Your task to perform on an android device: Write a "Awesome Dish" rating for a barbecue salad in the Kitchen stories app to encourage others to download it, try it, and love it. 
Image 0: 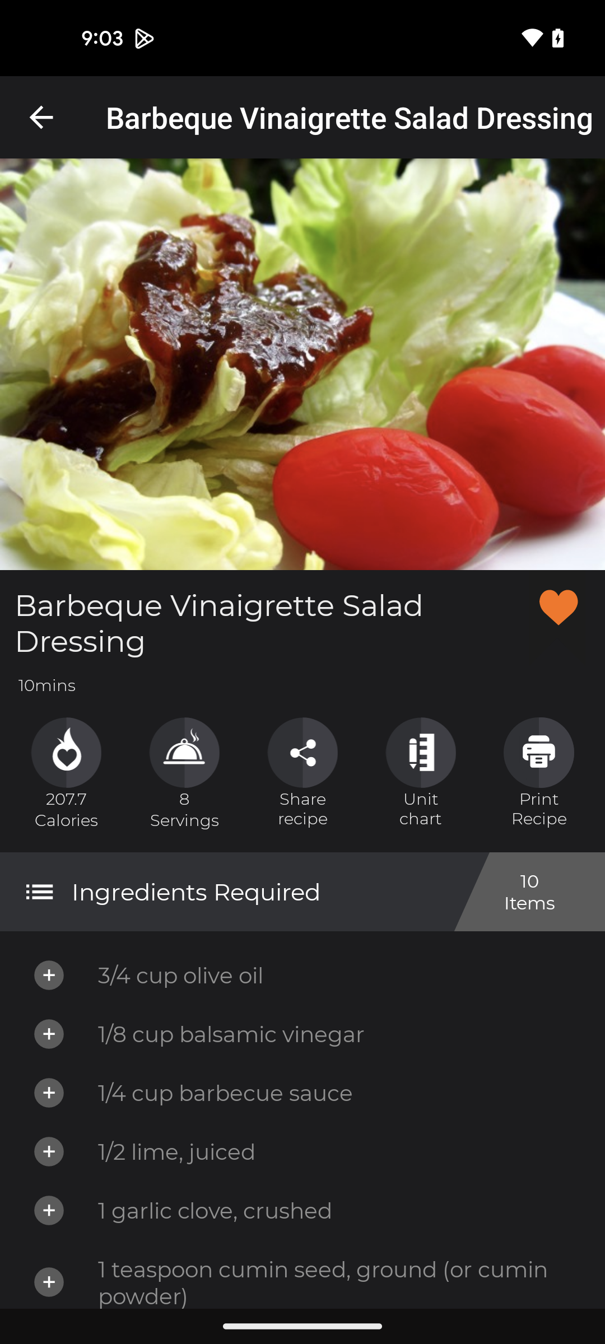
Open Kitchen Stories app
Step 0: open app "Kitchen Stories"
Image 1: 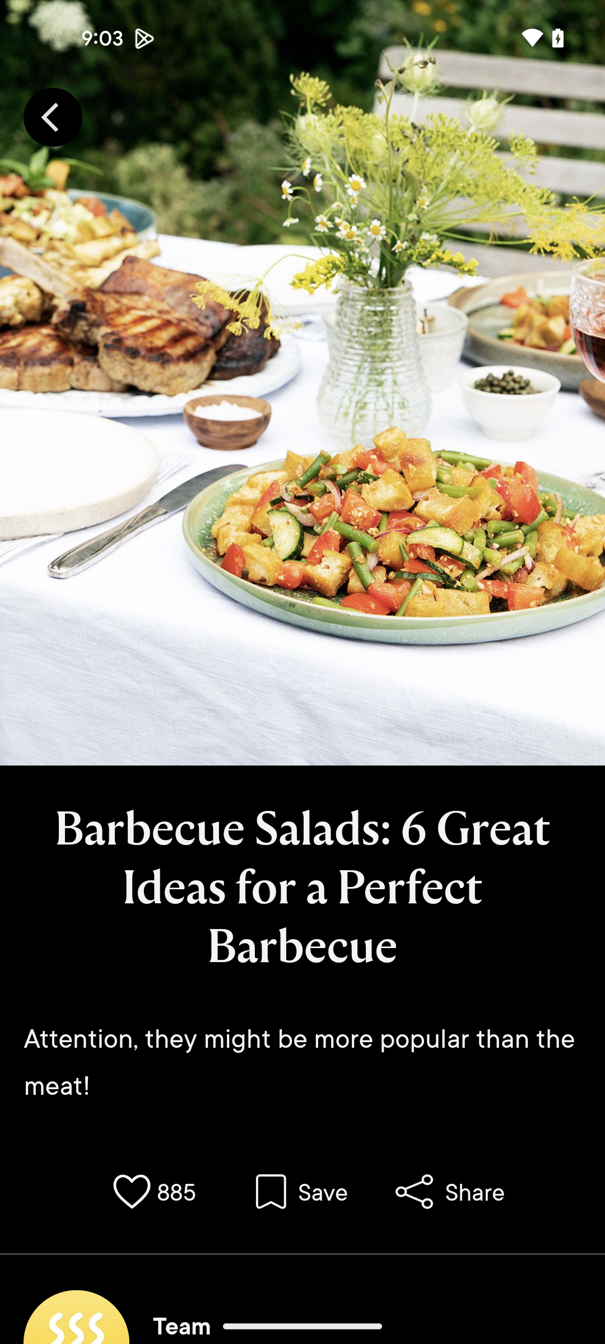
Swipe up to write a review
Step 1: scroll down
Image 2: 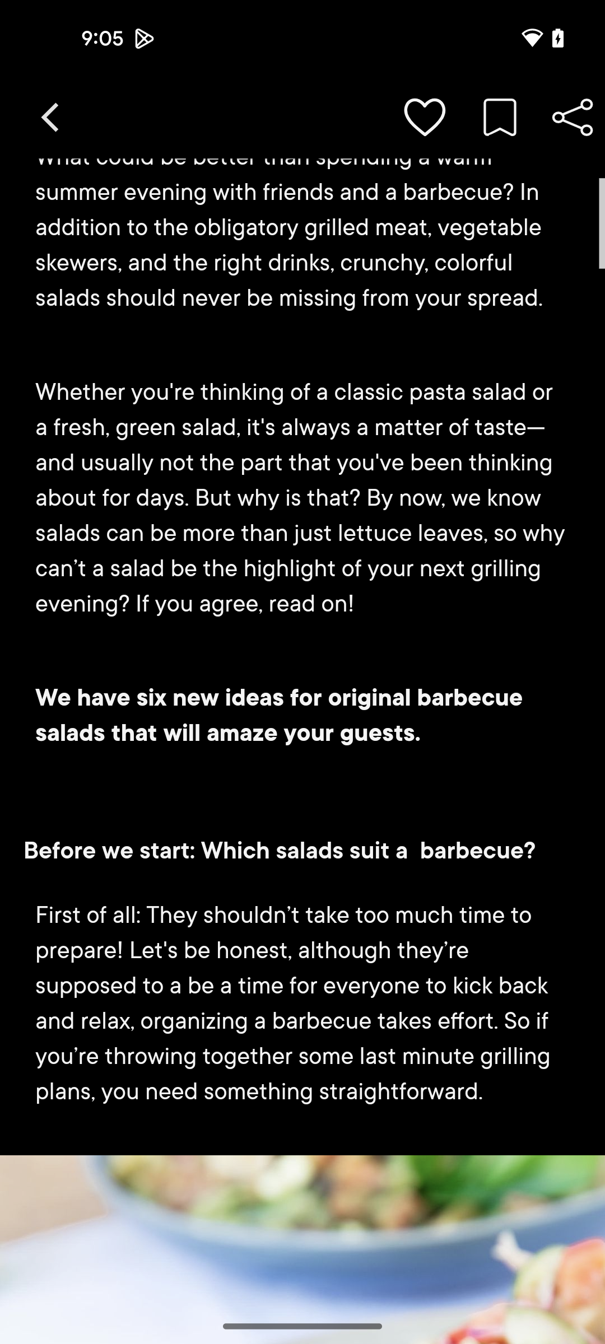
Swipe up to write a review
Step 2: scroll down
Image 3: 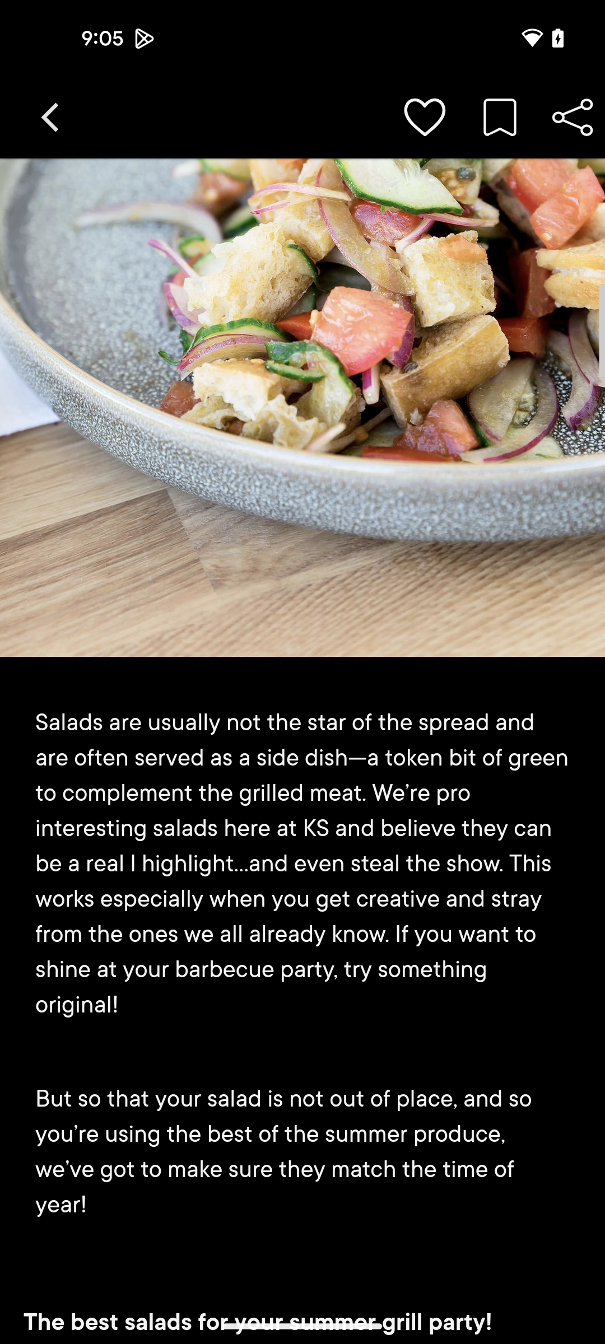
Swipe up to write a review
Step 3: scroll down
Image 4: 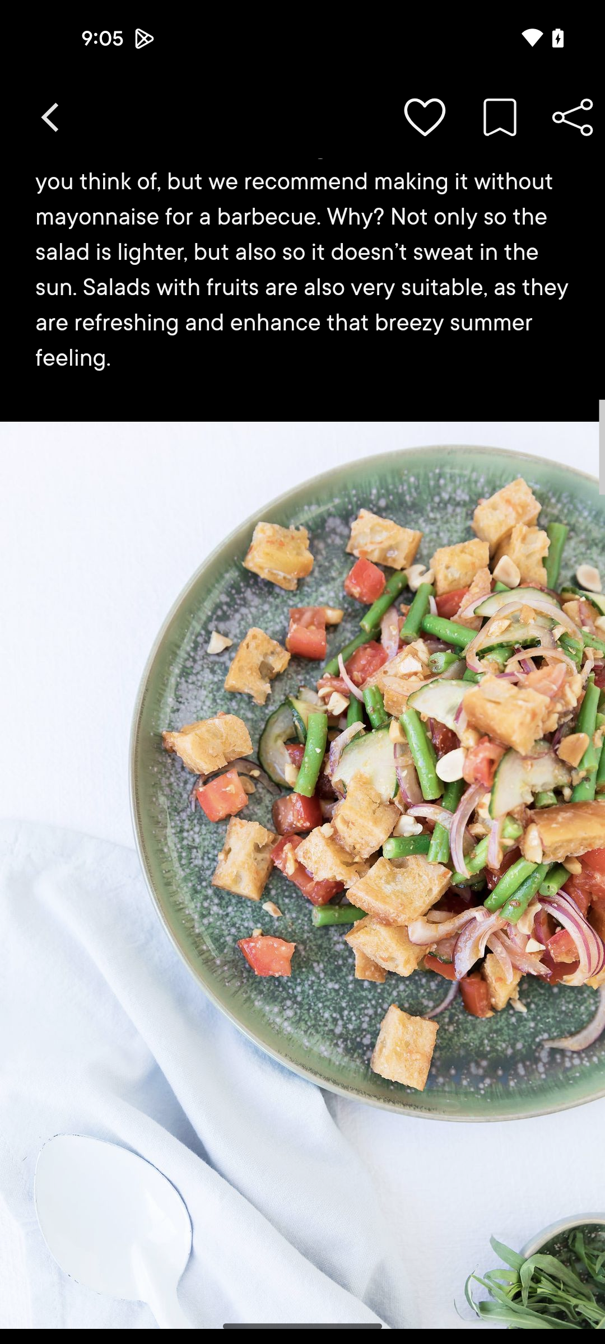
Swipe up to write a review
Step 4: scroll down
Image 5: 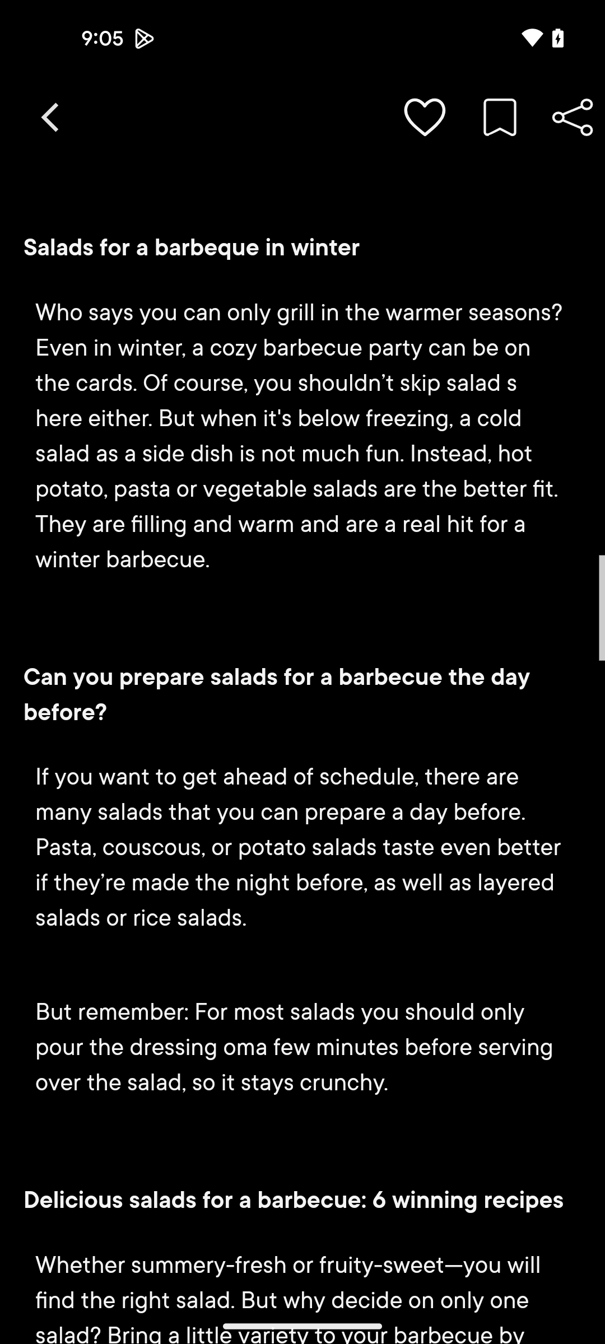
Swipe up to write a review
Step 5: scroll down
Image 6: 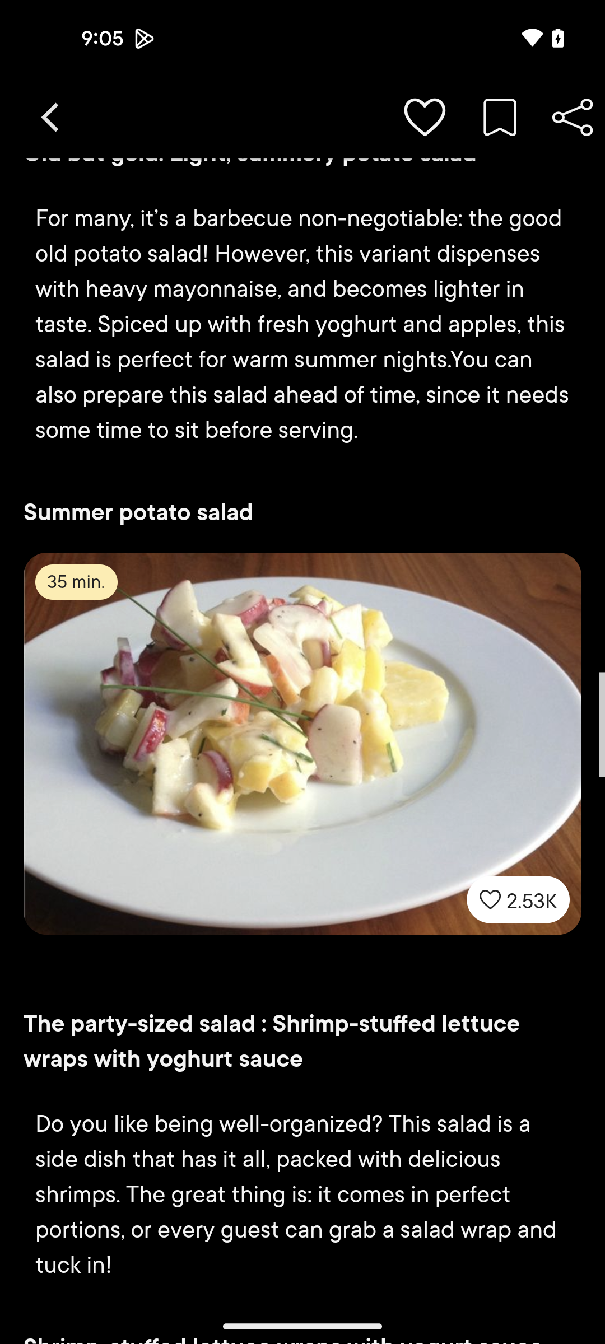
Swipe up to write a review
Step 6: scroll down
Image 7: 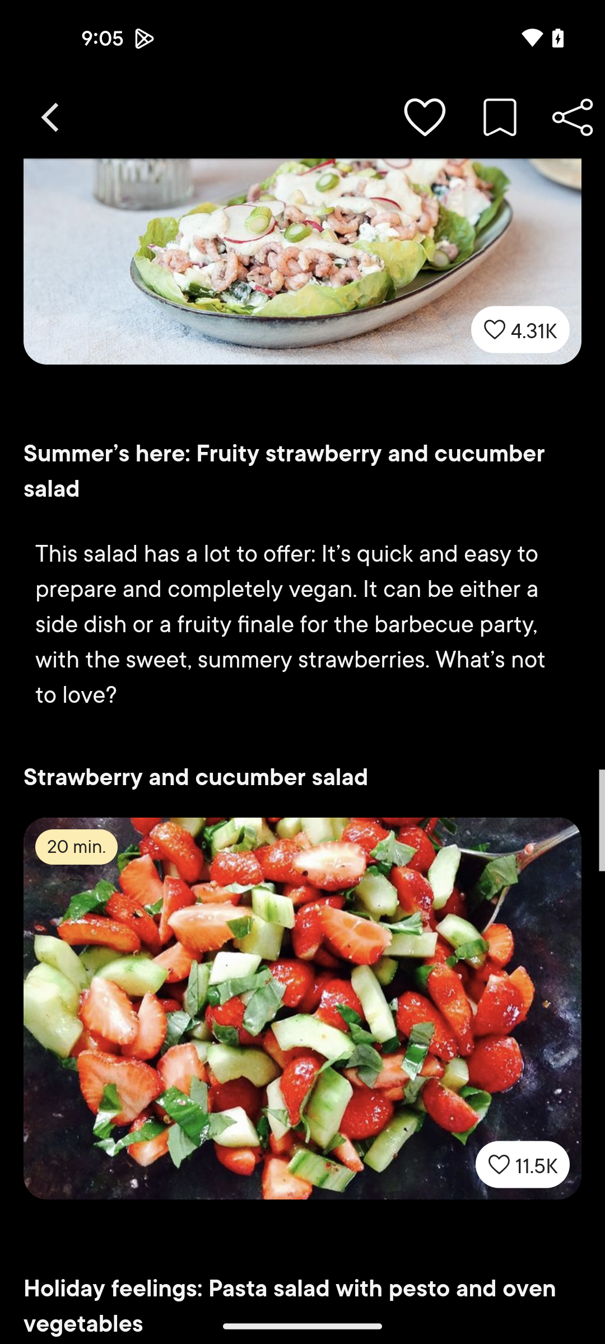
Swipe up to write a review
Step 7: scroll down
Image 8: 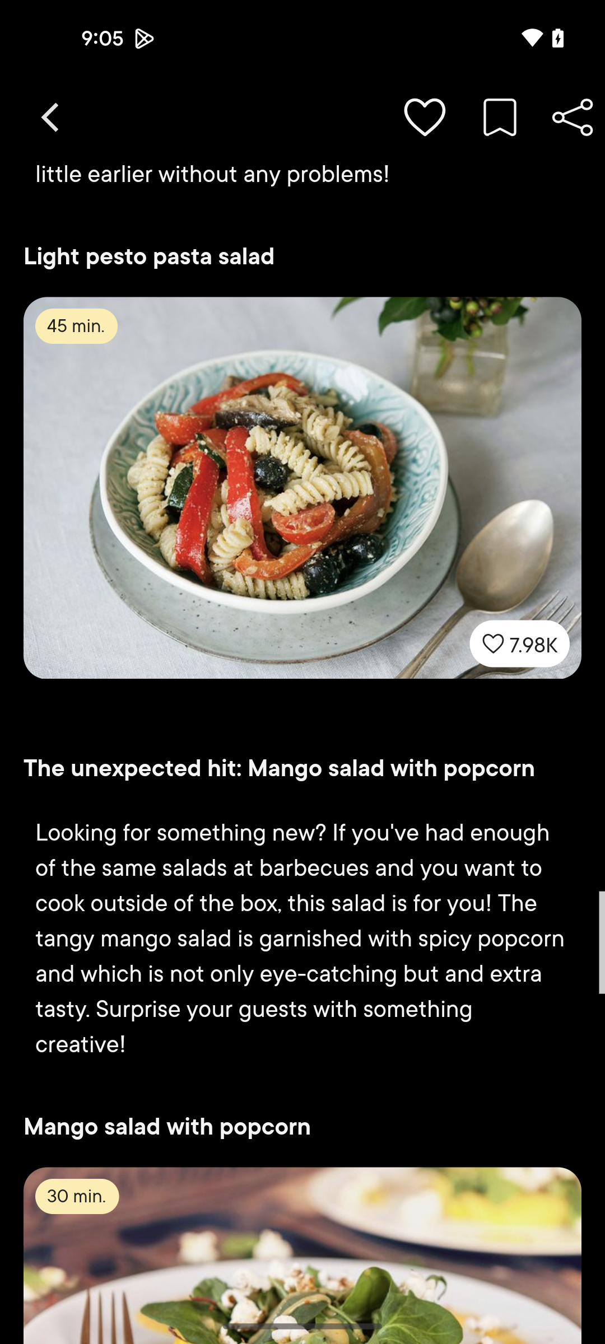
Swipe up to write a review
Step 8: scroll down
Image 10: 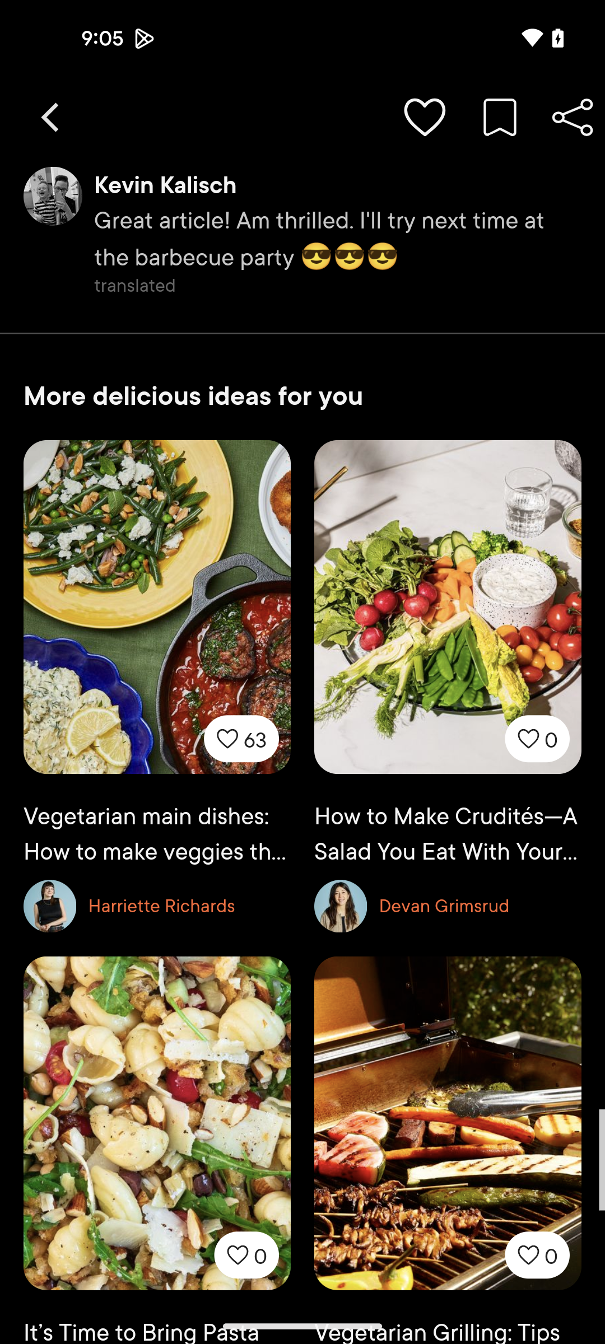
Swipe up to write a review
Step 10: wait
Image 11: 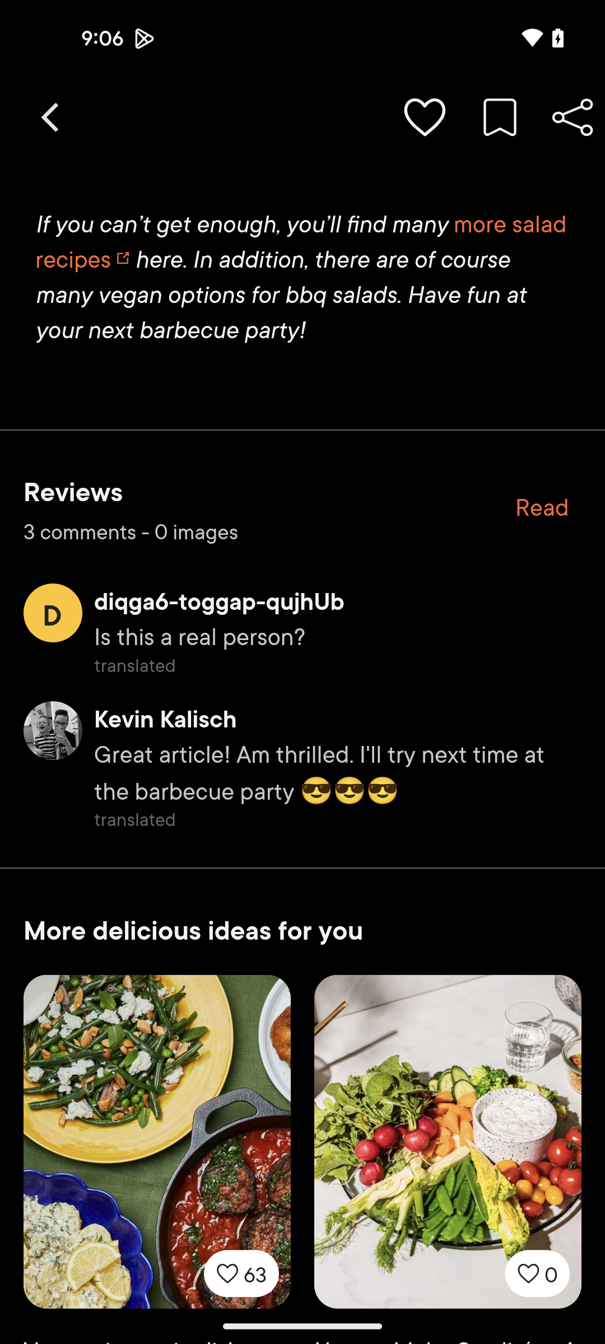
Click on Read 
Step 11: click (542, 507)
Image 12: 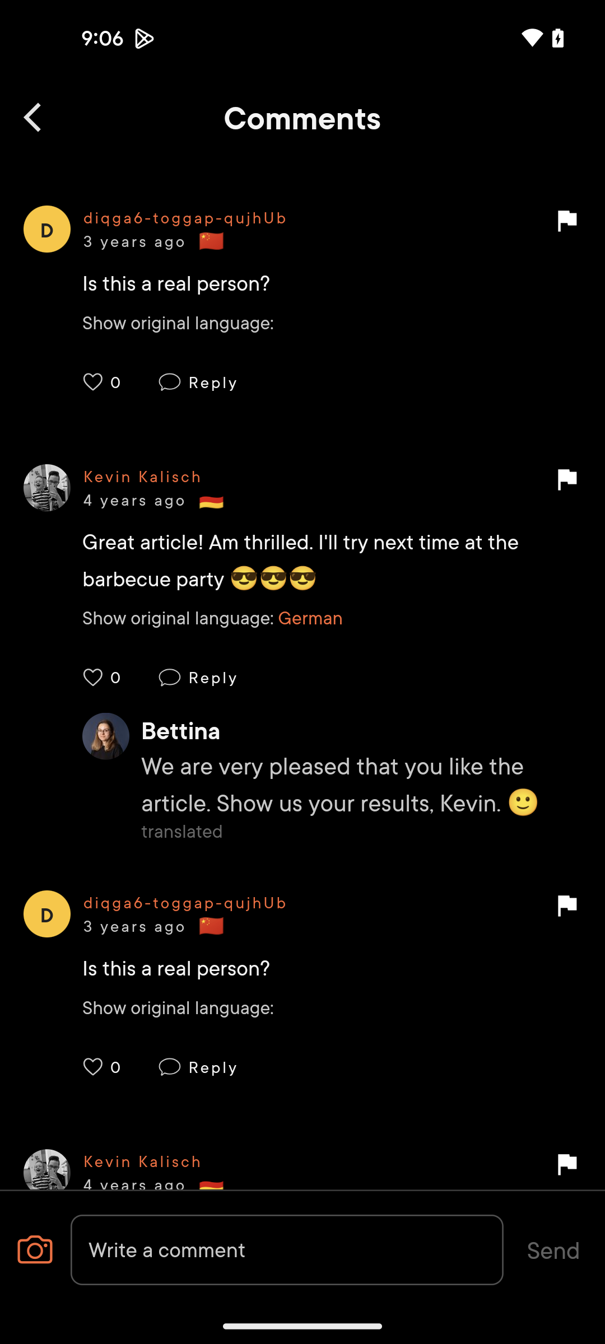
Click on the Write a comment
Step 12: click (287, 1250)
Image 13: 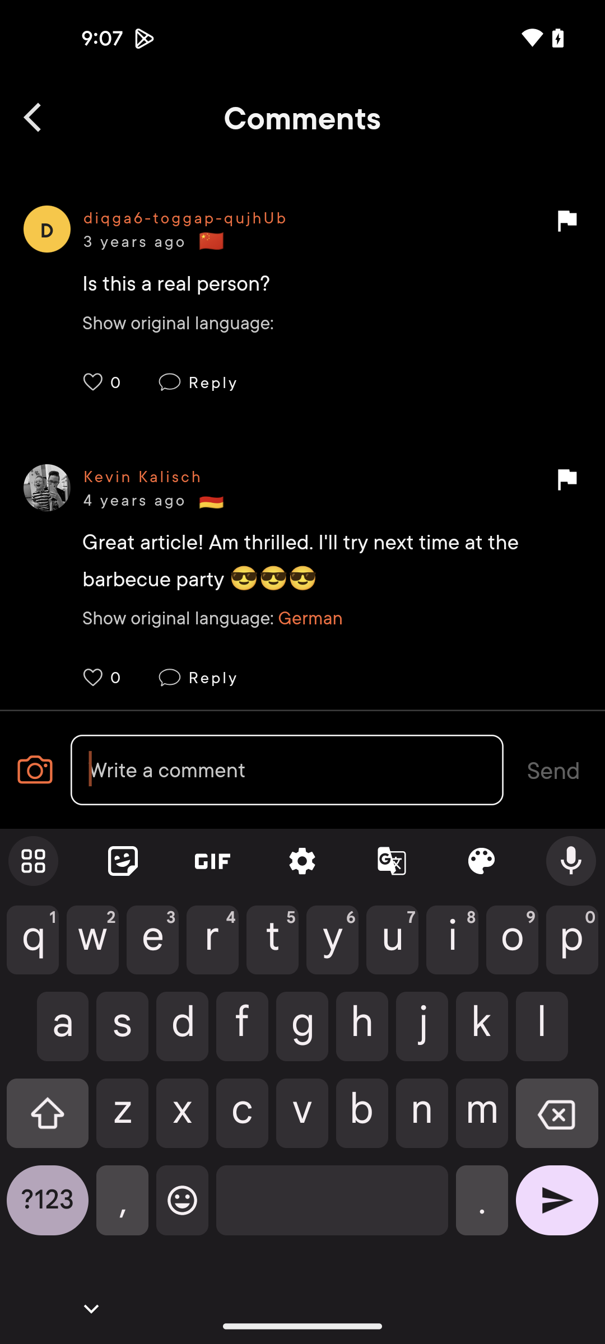
Type Awesome Dish
Step 13: type "Awesome Dish"
Image 14: 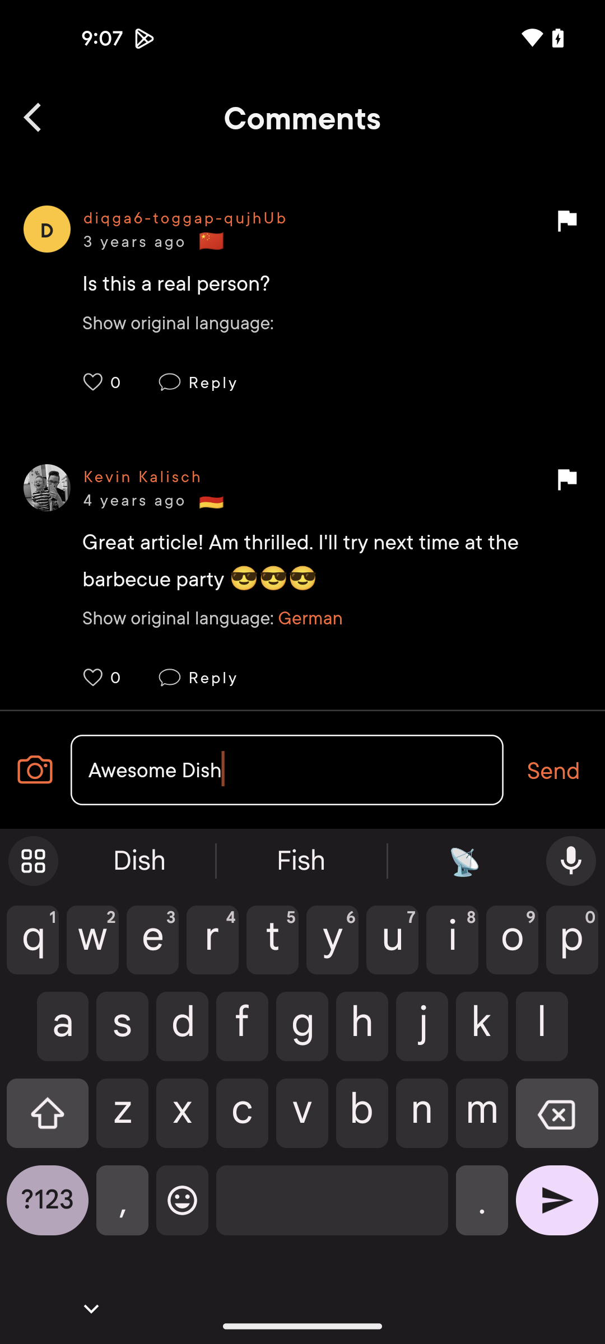
Click on send button
Step 14: click (554, 770)